Your task to perform on an android device: Mark the Amaka Cafe reminder as completed
Image 0: 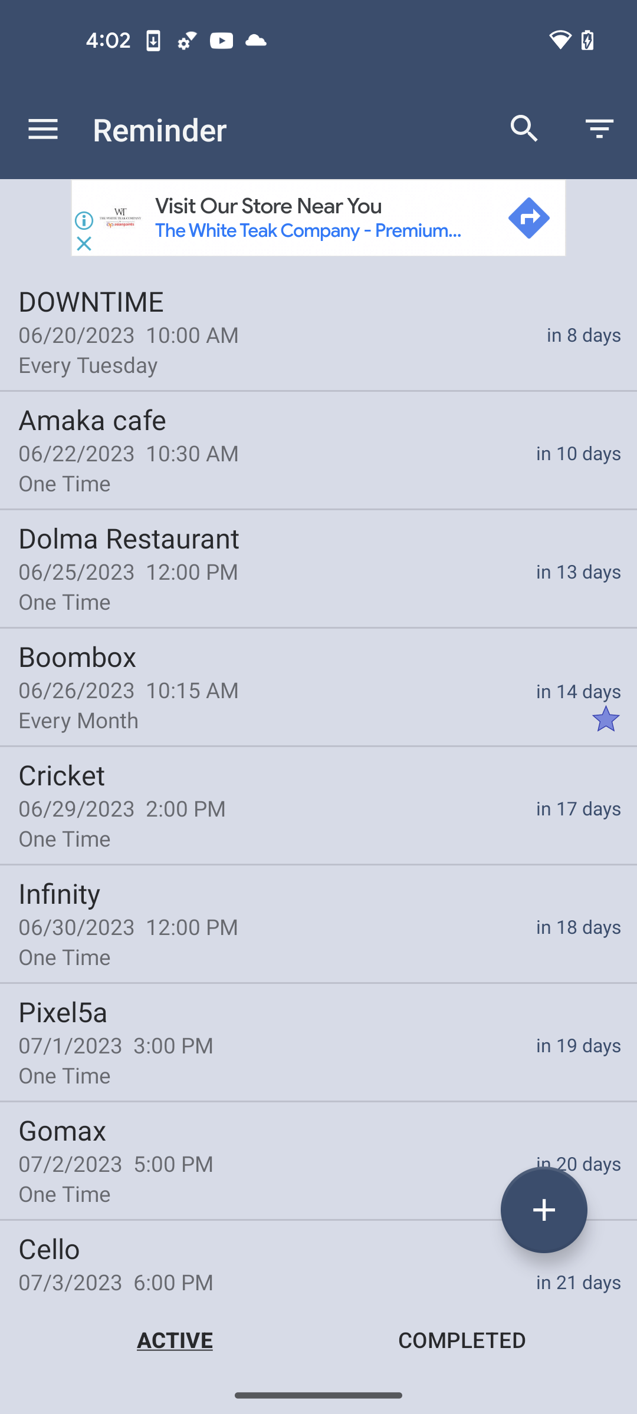
Click on the Amaka cafe reminder
Step 0: click (87, 419)
Image 1: 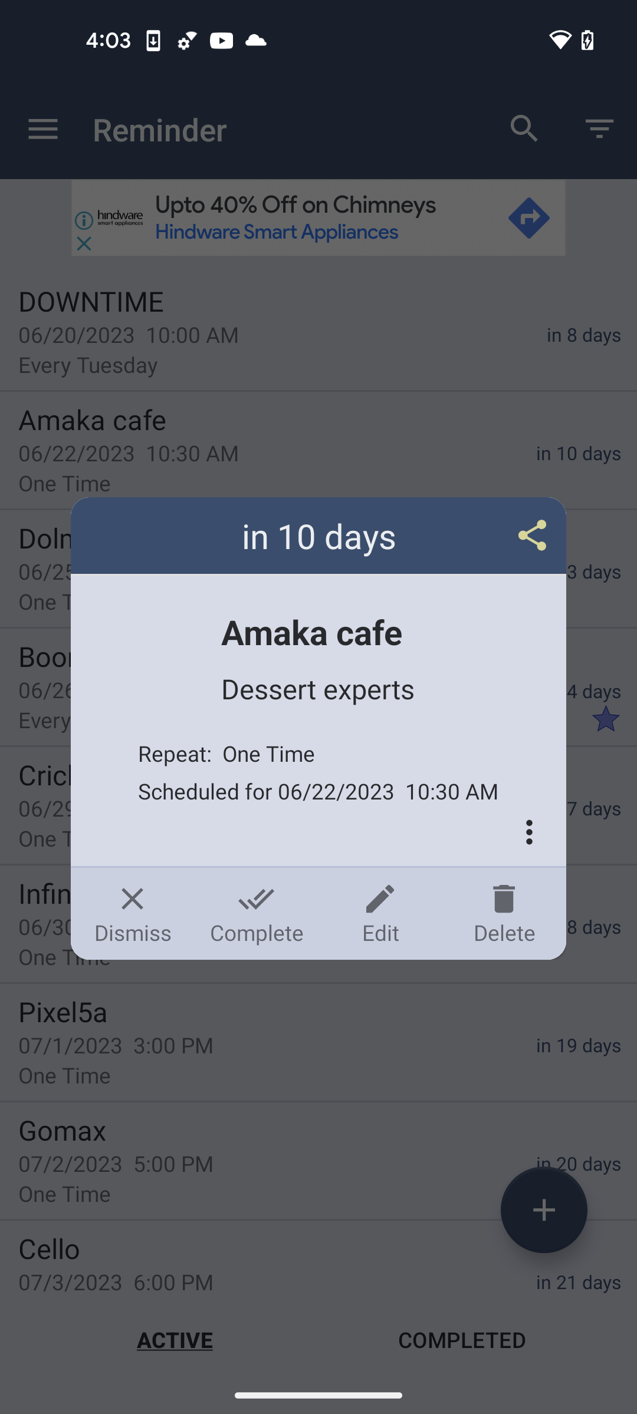
Click on the Complete option
Step 1: click (256, 913)